Your task to perform on an android device: Open Contacts app and Add a contact with phone number +1 123-245-1234 and first name set as Hexa from YMCA
Image 0: 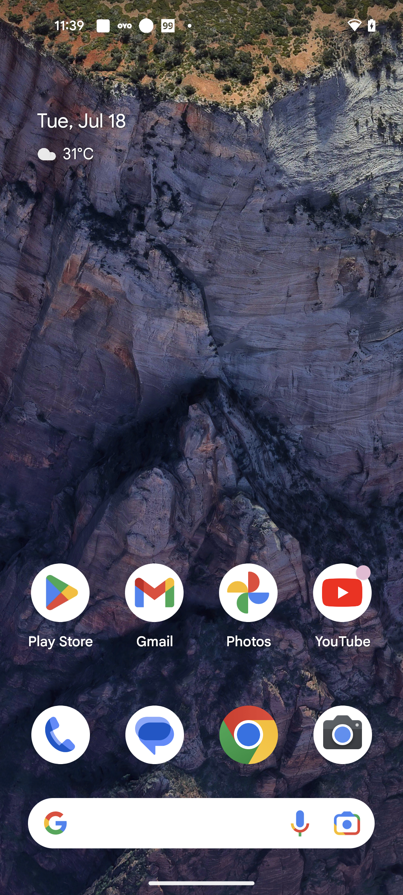
Open Contacts app
Step 0: open app "Contacts"
Image 1: 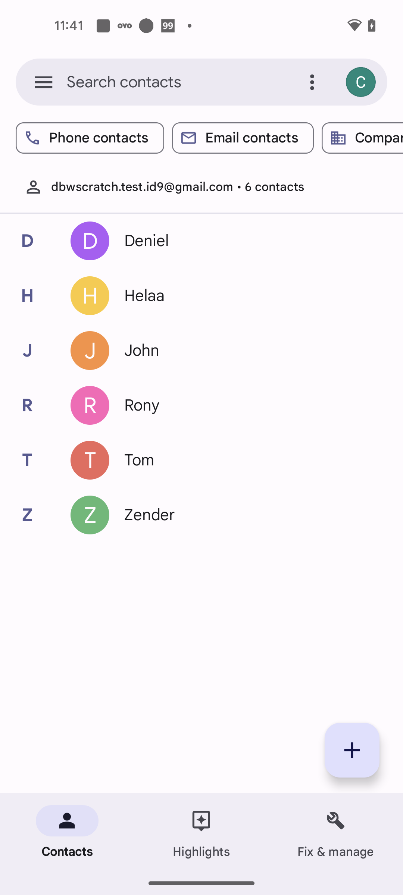
Click on the Plus+ icon to add new contact
Step 1: click (352, 750)
Image 2: 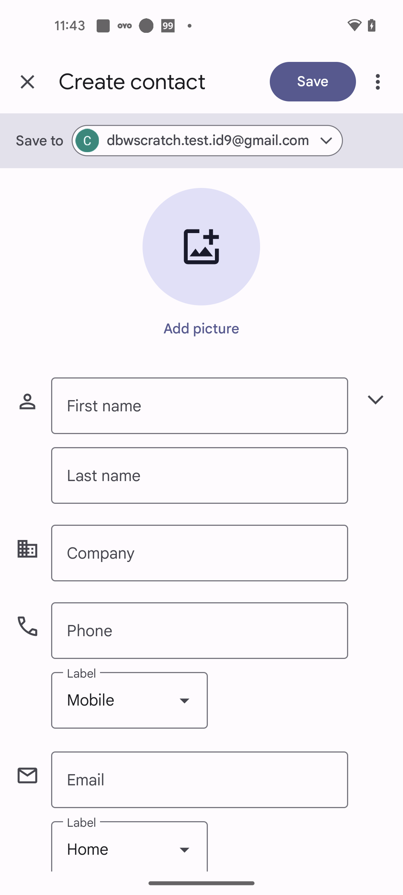
Click on the First name text bar
Step 2: click (199, 405)
Image 3: 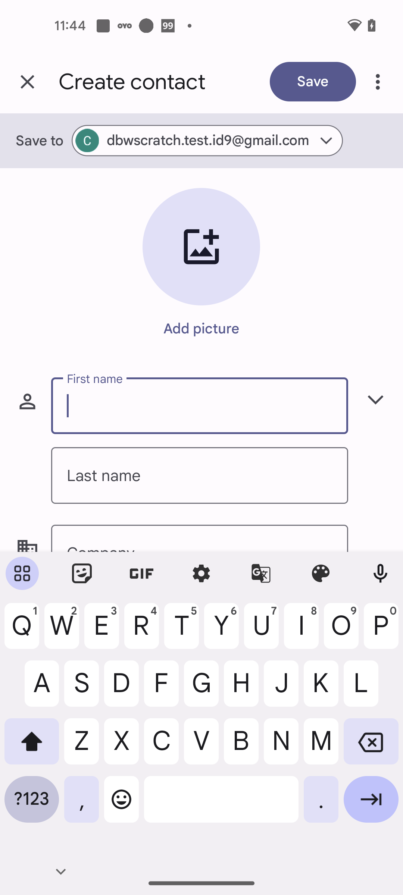
Enter the First name as Hexa
Step 3: type "Hexa"
Image 4: 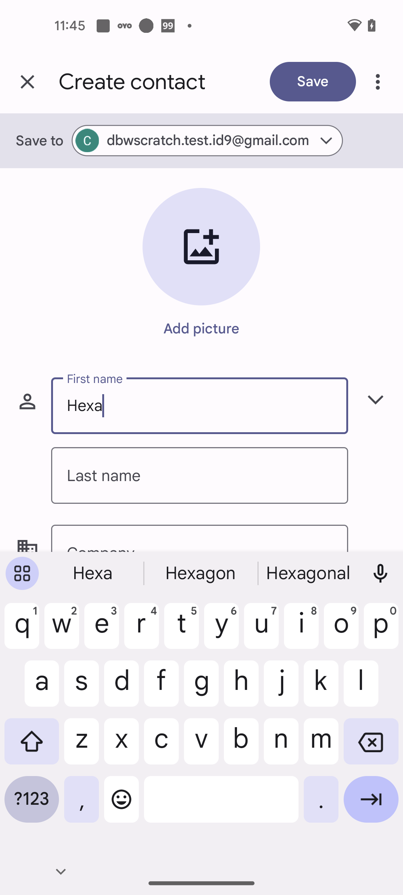
Swipe up to fill more details 
Step 4: scroll down
Image 5: 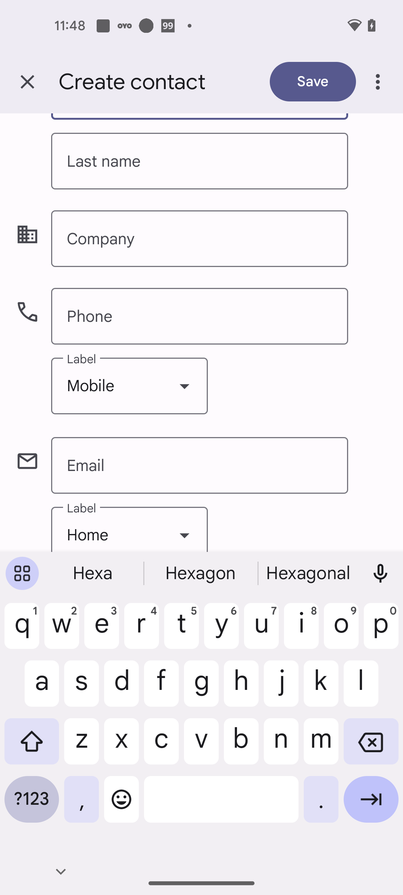
Click on the Company text bar
Step 5: click (199, 239)
Image 6: 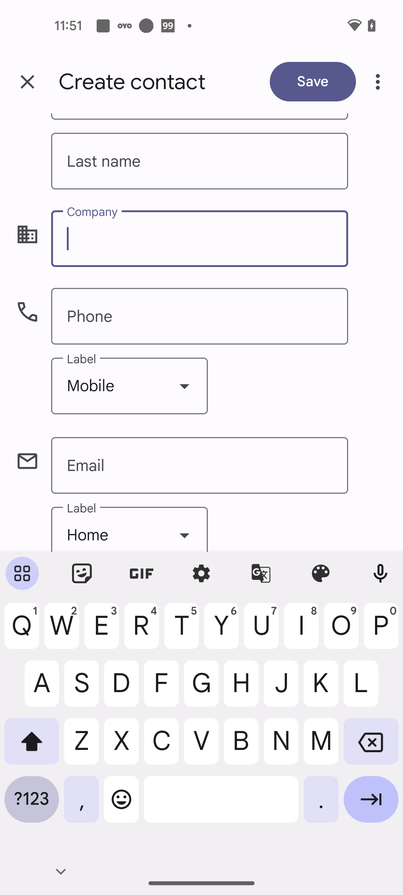
Enter the Company name as YMCA
Step 6: type "YMCA"
Image 7: 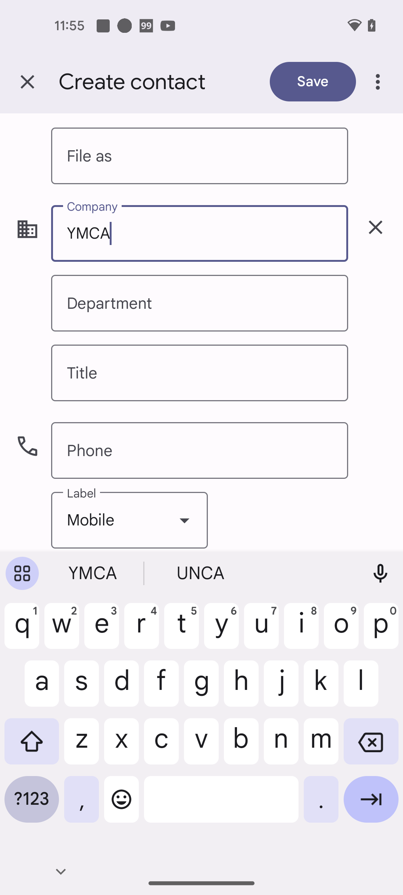
Click on the Phone text bar
Step 7: click (199, 450)
Image 8: 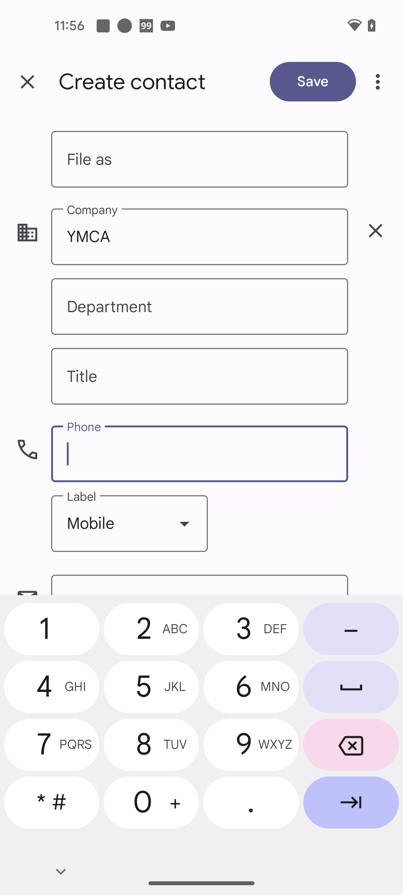
Enter the phone number as +11232451234
Step 8: type "+11232451234"
Image 9: 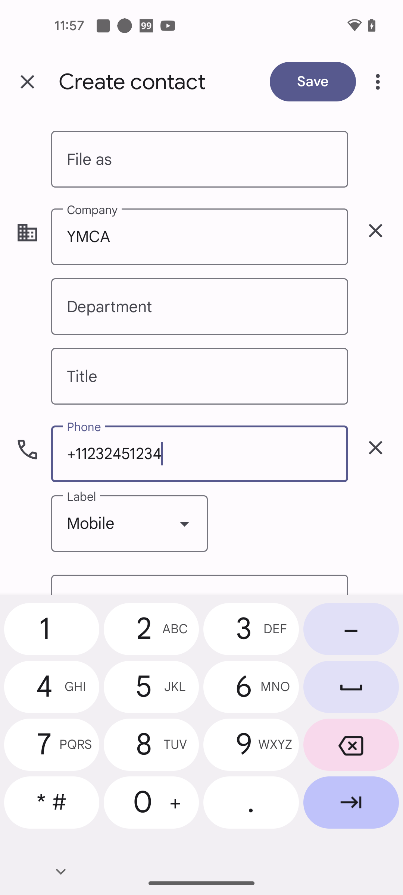
Click on the save button at the top right corner of the screen
Step 9: click (313, 81)